Your task to perform on an android device: It's dinner time, and my son Evan asks me for dessert, so I want to browse brownie recipes.
Image 0: 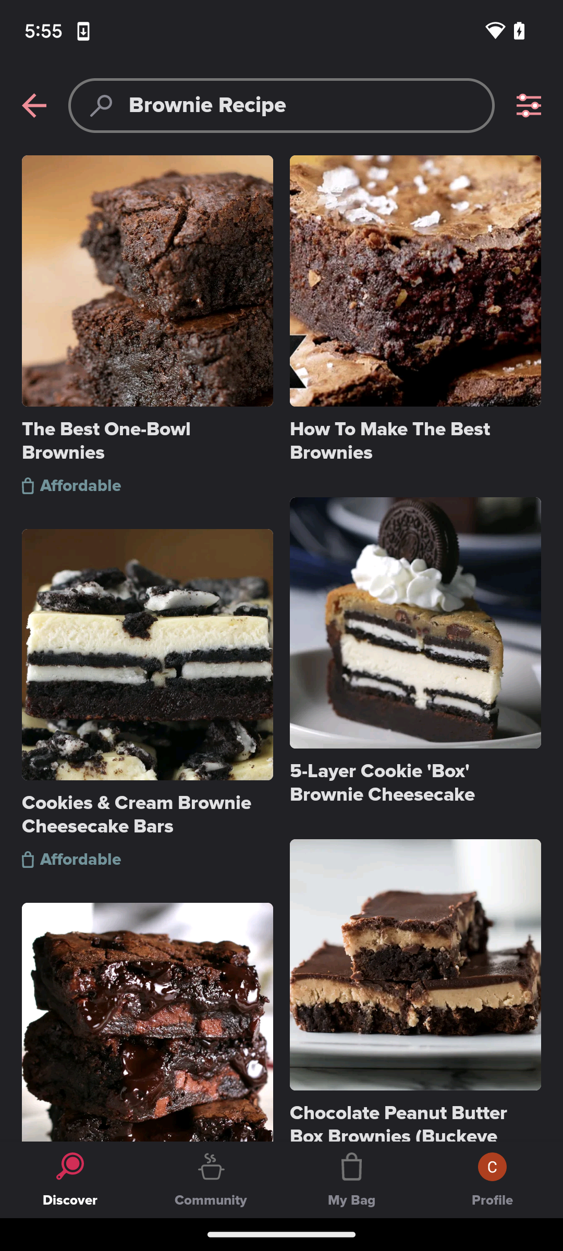
Swipe up to browse brownies recipe on the screen.
Step 0: scroll down